Your task to perform on an android device: I would like to change the book's theme to black  so that I may read it in a different way on the BookMate app.
Image 0: 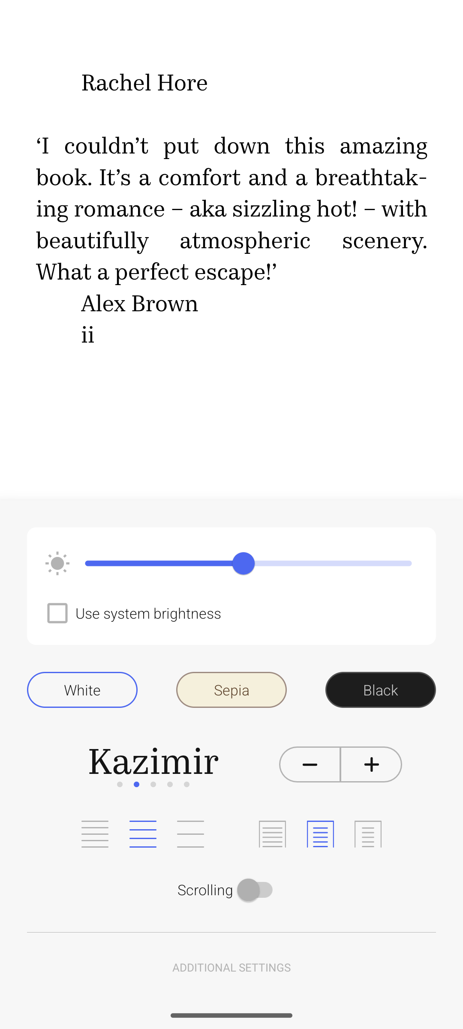
Click on the black option
Step 0: click (381, 690)